Your task to perform on an android device: Delete the Riviera Maya photo permanently from the gallery app.
Image 0: 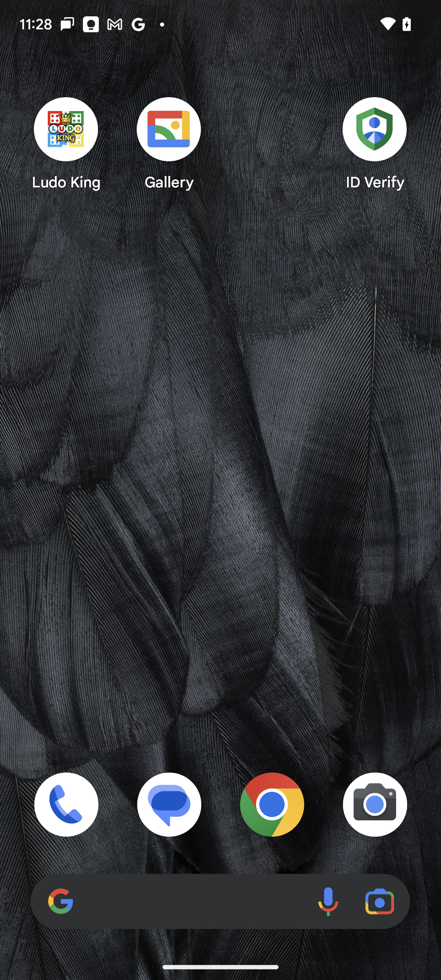
Open the gallery app.
Step 0: open app "Gallery"
Image 1: 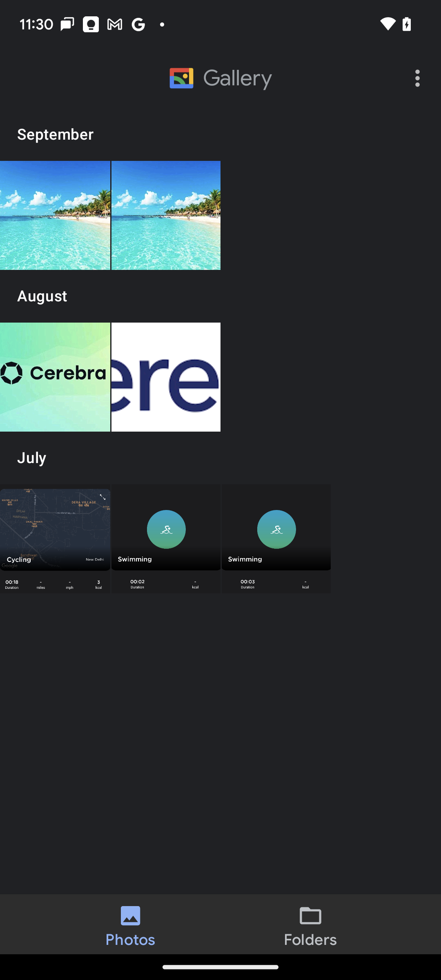
Click on the first image in the September section.
Step 1: click (55, 215)
Image 2: 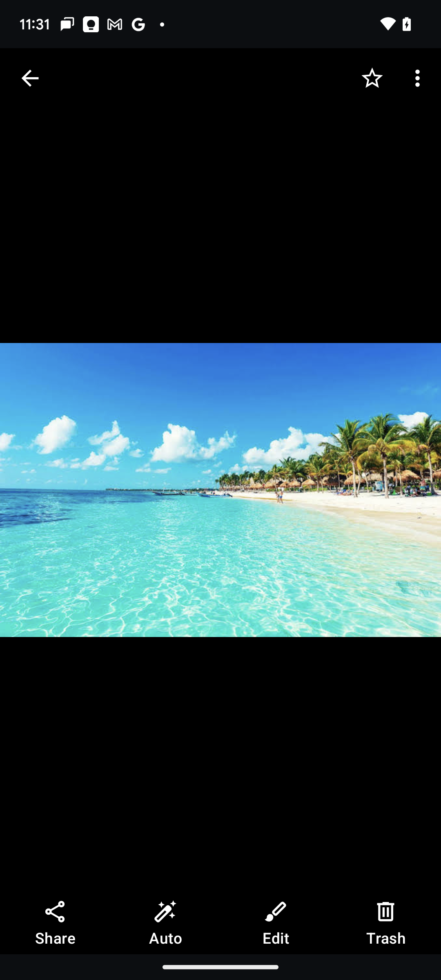
Click on Trash at the bottom right corner of the screen.
Step 2: click (386, 924)
Image 3: 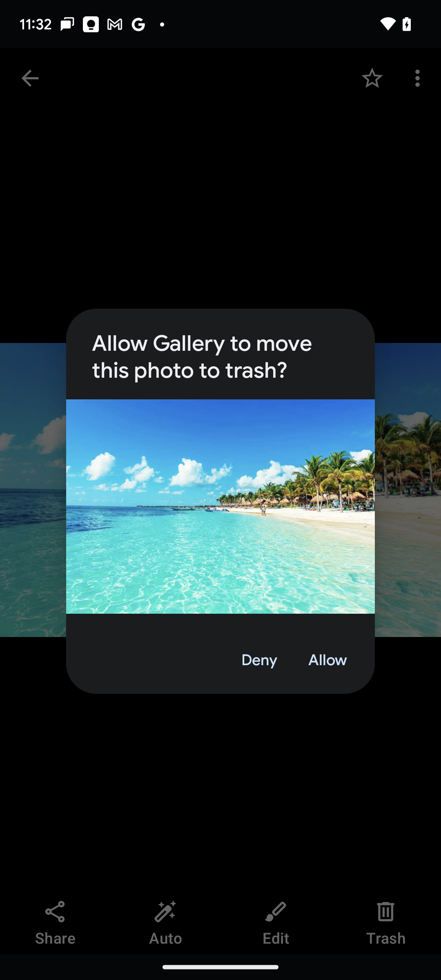
Click on allow in the middle of the screen
Step 3: click (327, 660)